Your task to perform on an android device: I am planning to go on a vacation in Berlin next week. Can you search for the hotel for me on the Booking.com app?
Image 1: 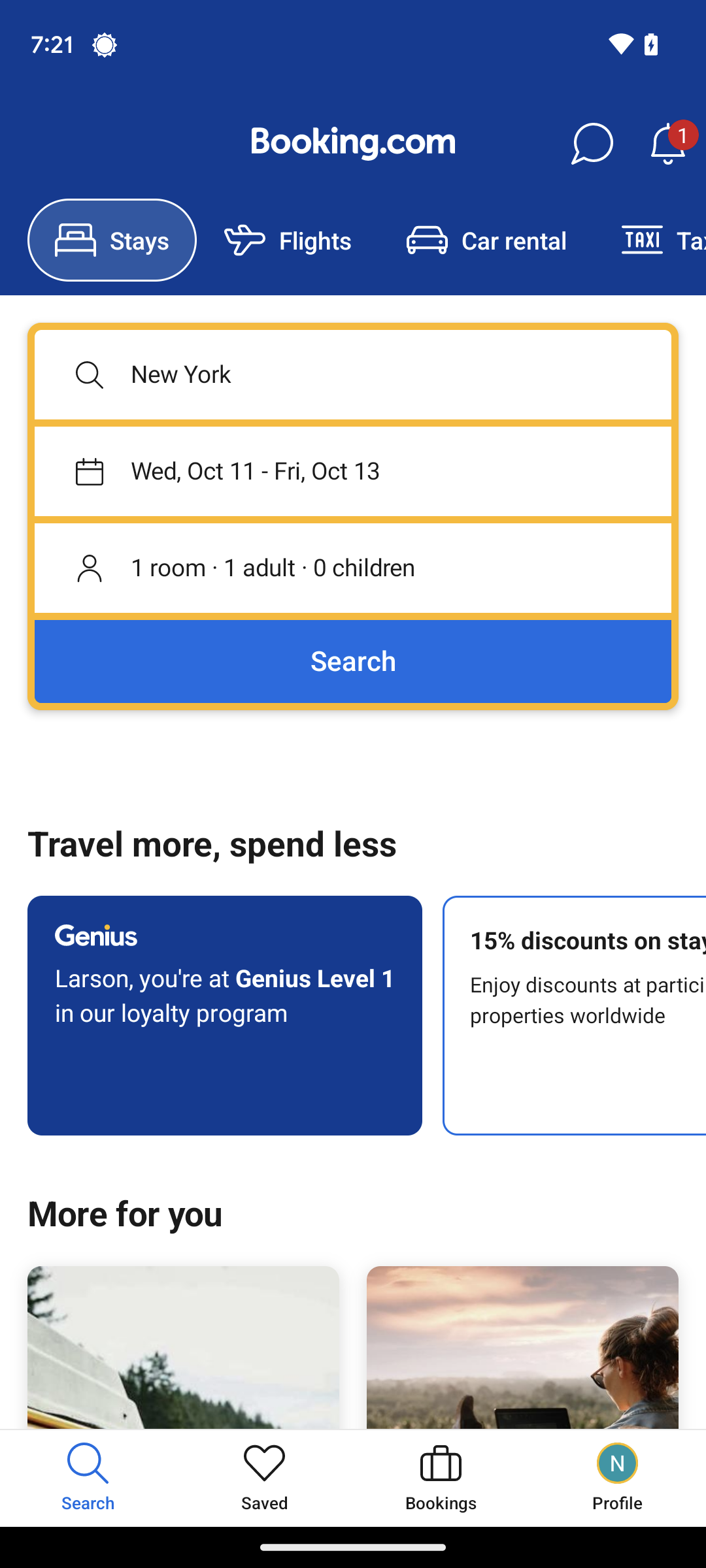
Click on the destination tab in the Stays section.
Step 1: click (353, 374)
Image 2: 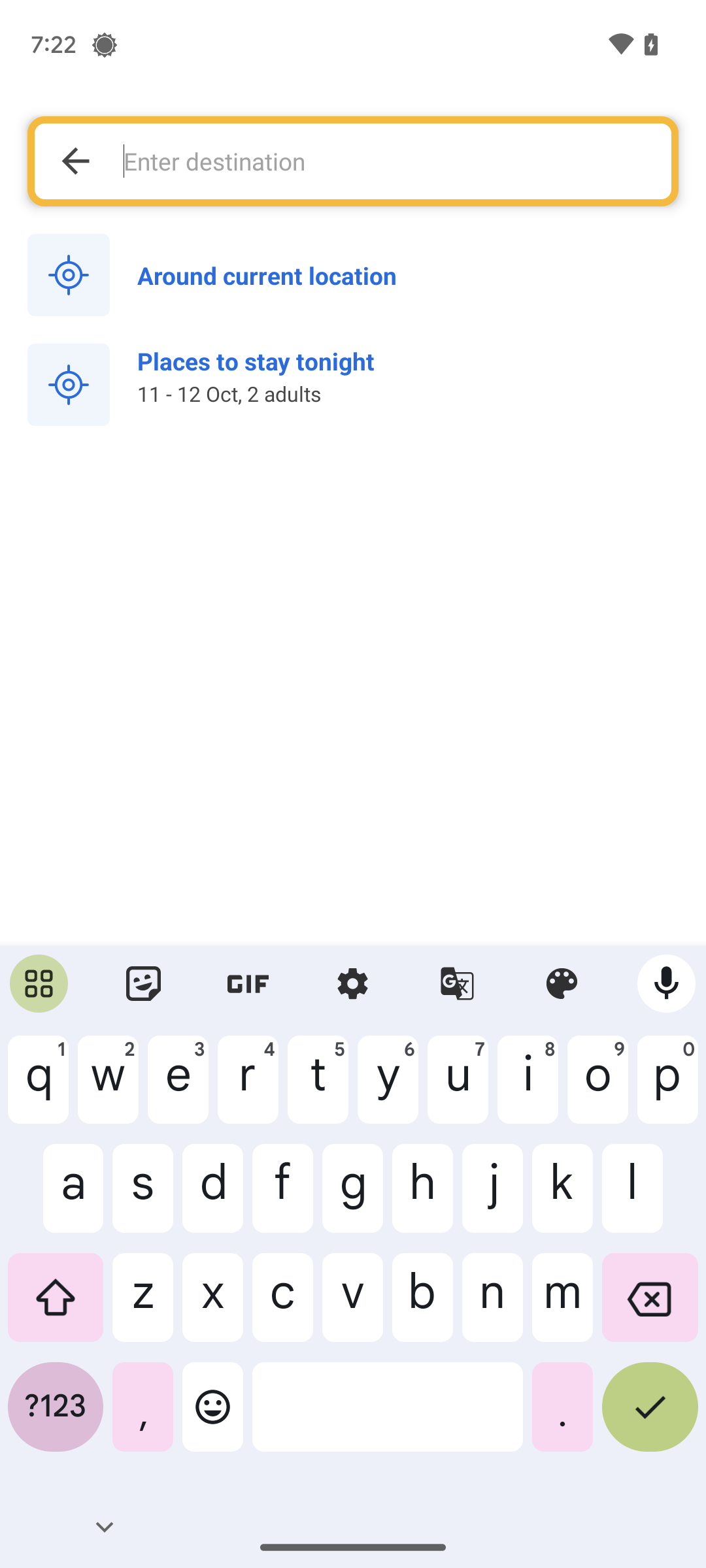
Type in the destination name, Berlin.
Step 2: type "Berlin"
Image 3: 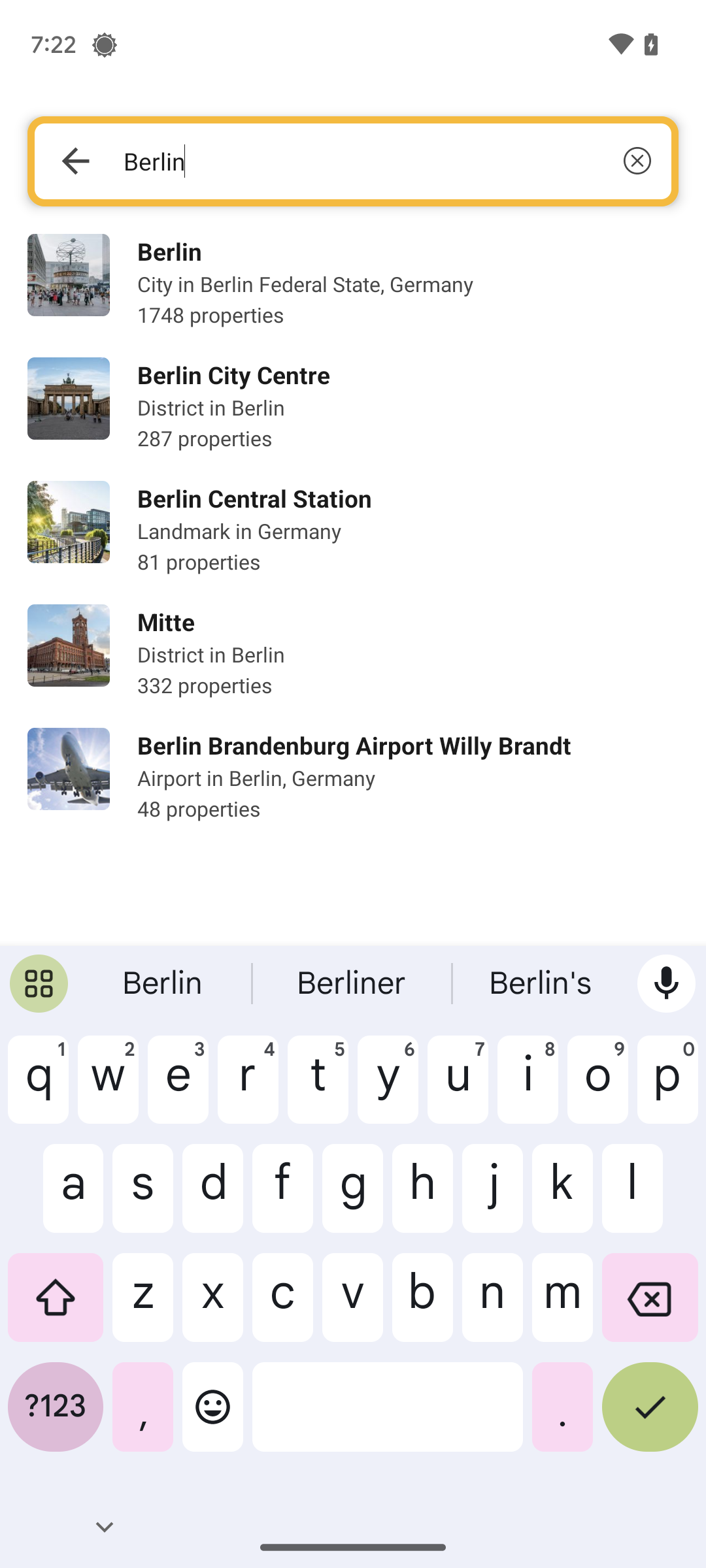
Click on the first search result.
Step 3: click (408, 284)
Image 4: 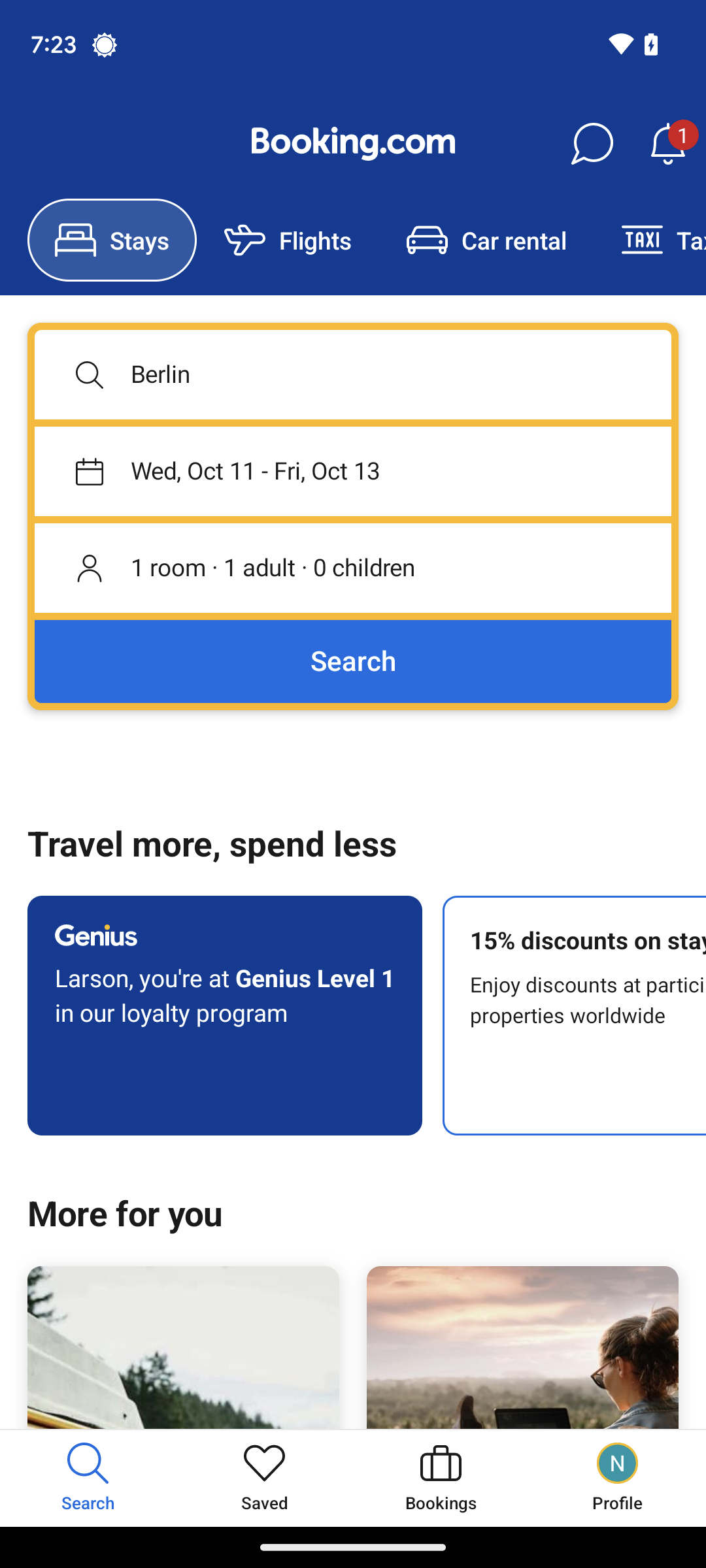
Click on the dates tab below the destination tab.
Step 4: click (353, 471)
Image 5: 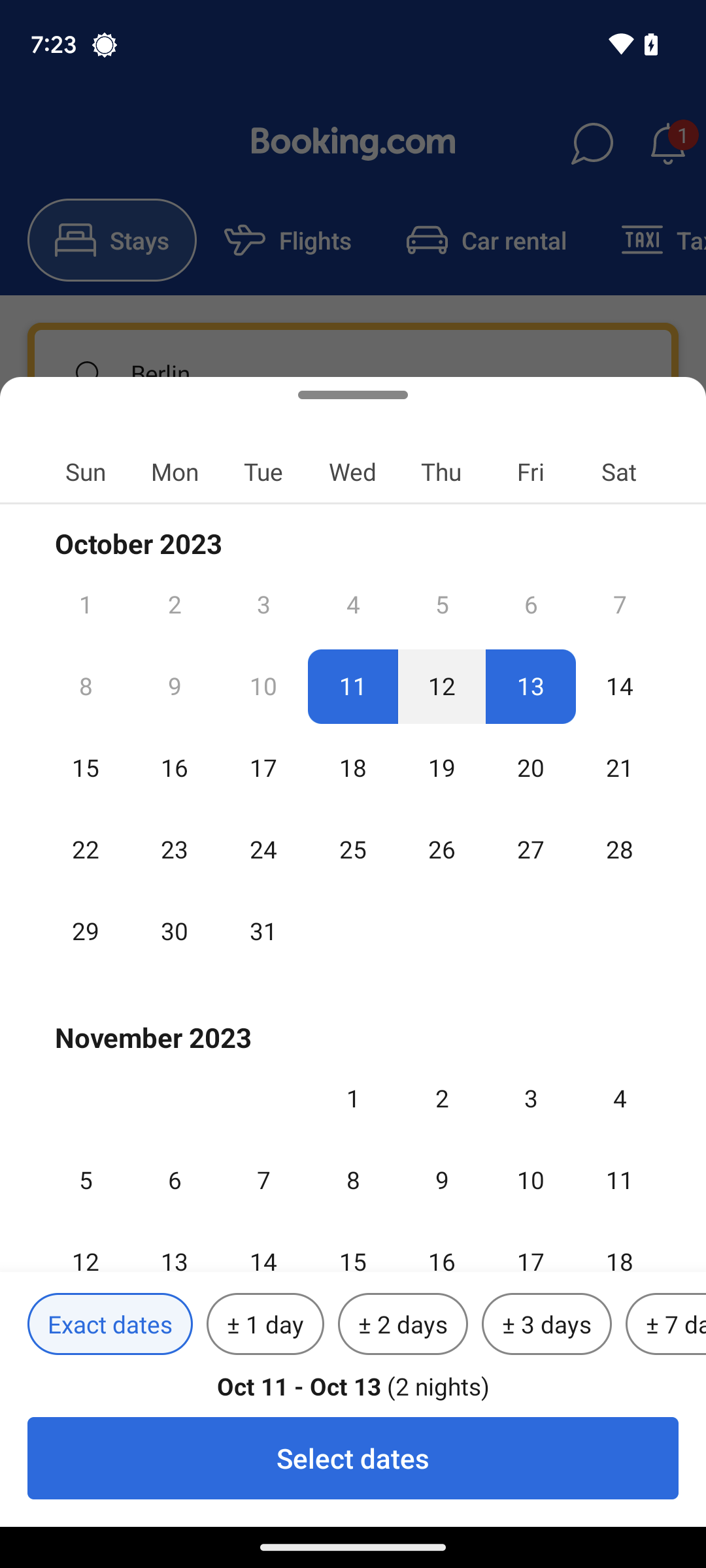
Select the dates from October 18 to October 22.
Step 5: click (352, 754)
Image 6: 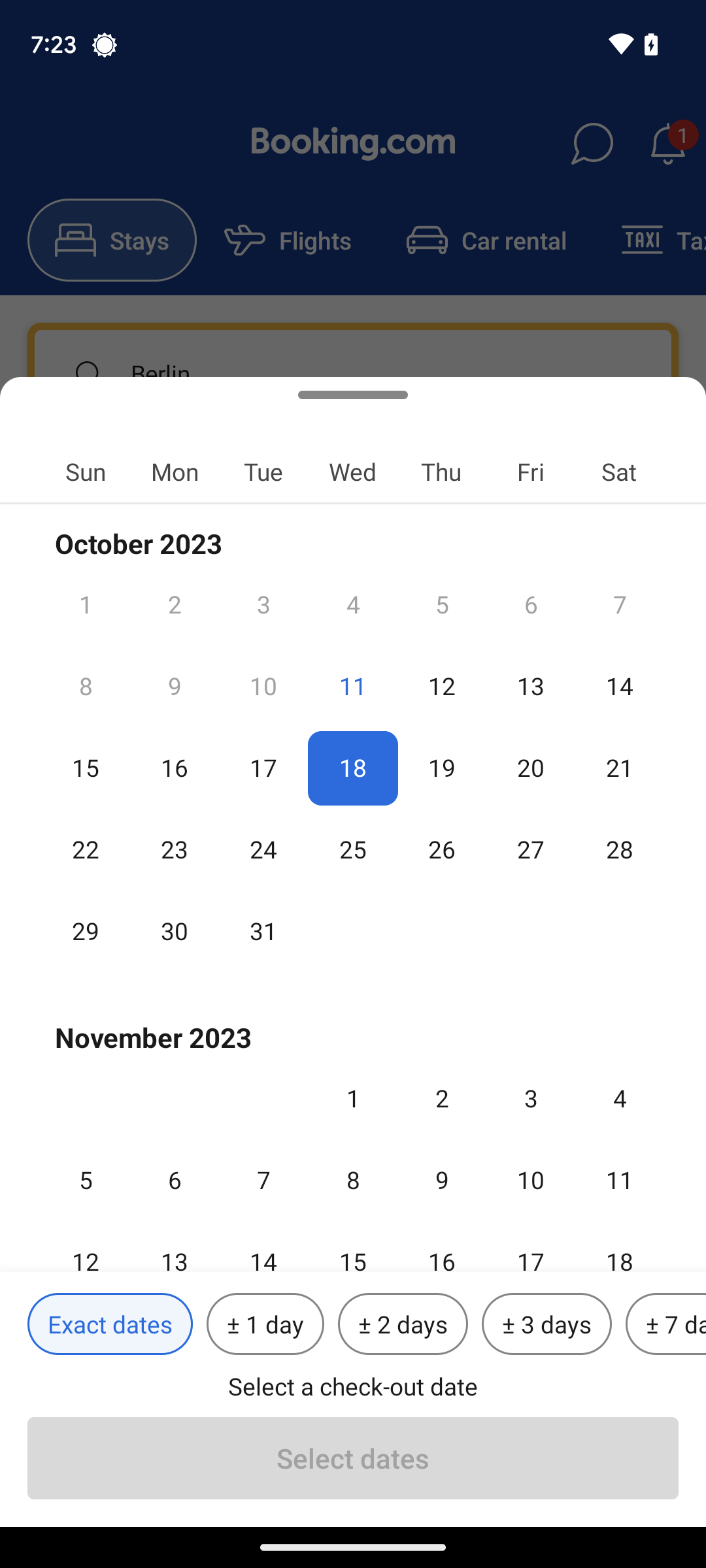
Select the dates from October 18 to October 22.
Step 6: click (86, 829)
Image 7: 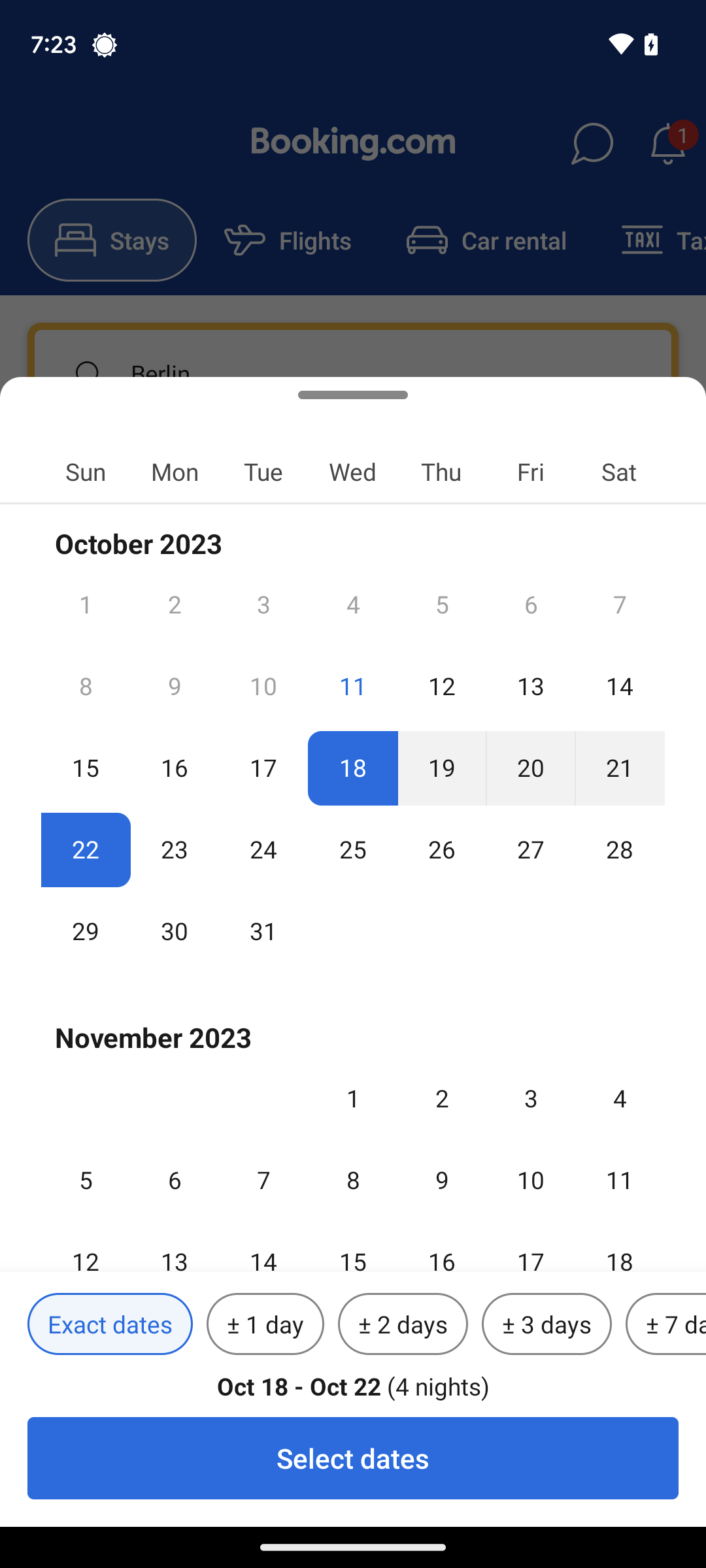
At the bottom of the screen, click on the Select dates tab.
Step 7: click (353, 1458)
Image 8: 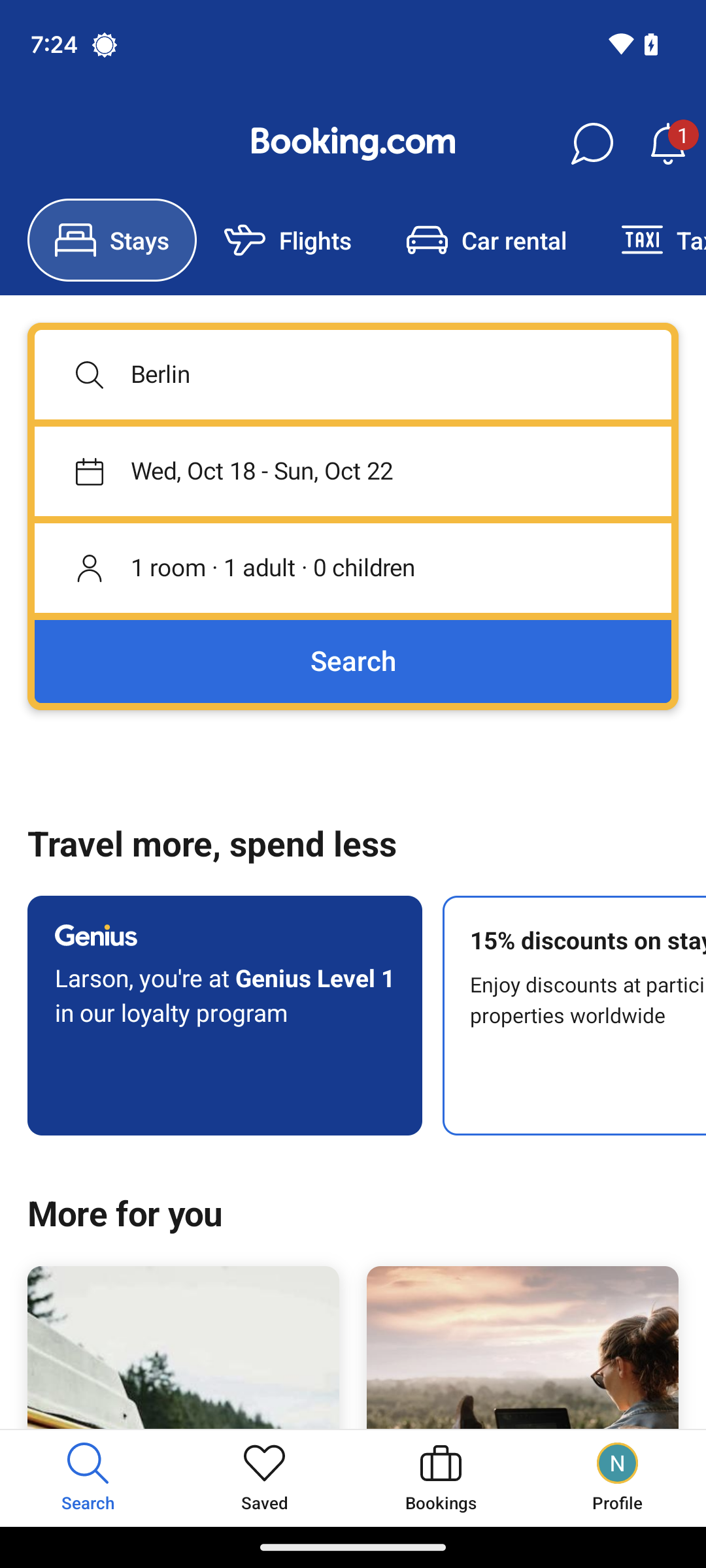
Click on the Search tab.
Step 8: click (353, 661)